Your task to perform on an android device: I want to save the Movie name Doc if i am willing to open in future so i will open it and check my favourite movies name
Image 0: 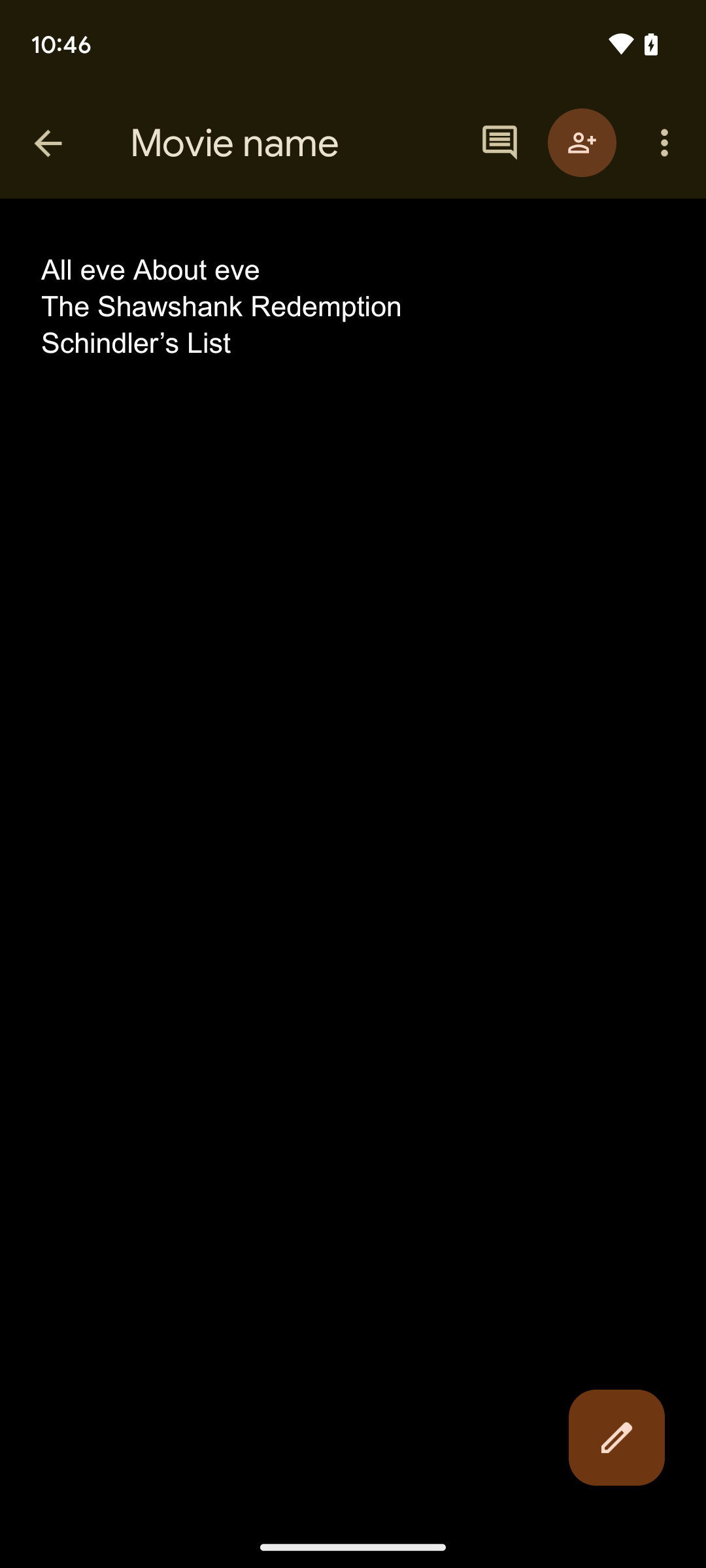
Click on the edit icon
Step 0: click (616, 1437)
Image 1: 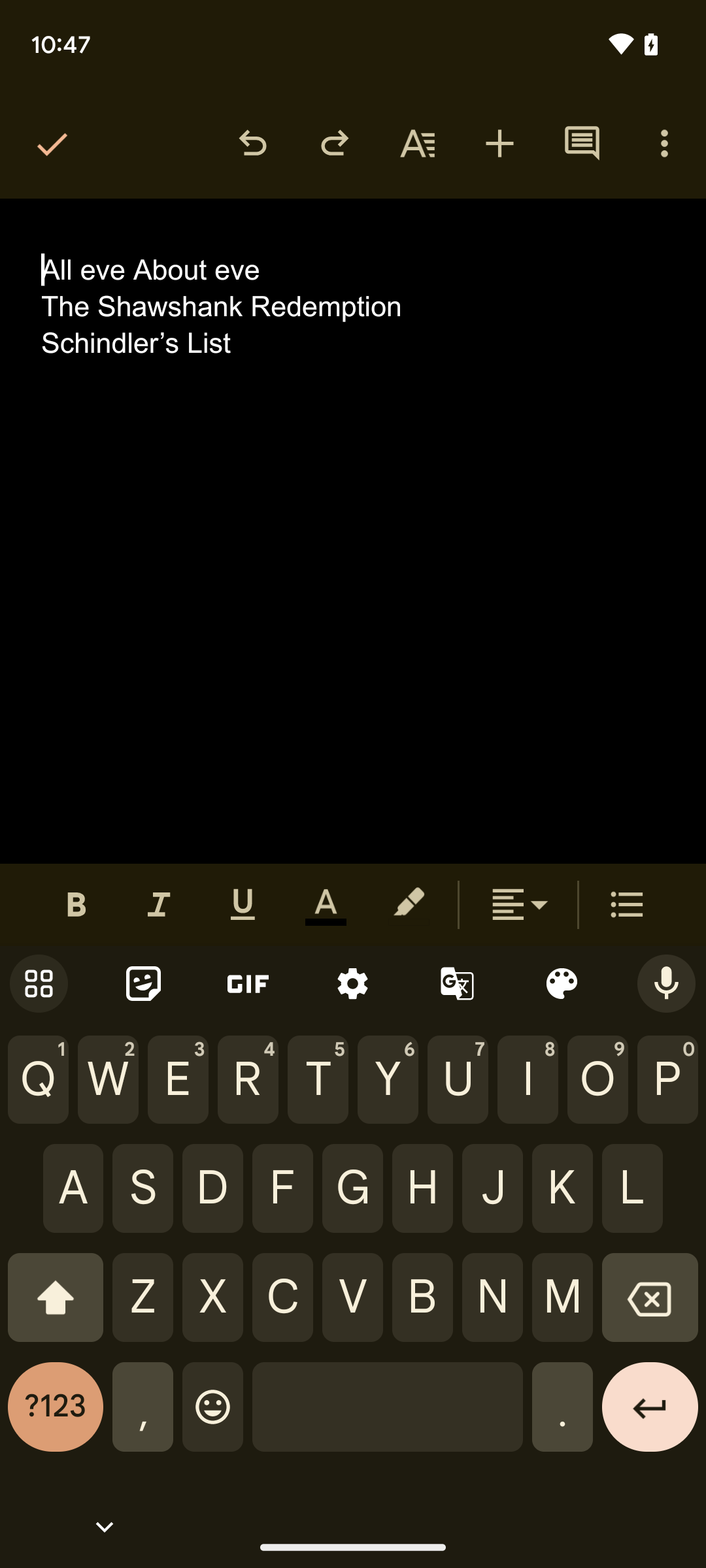
Click on the save icon
Step 1: click (48, 143)